Your task to perform on an android device:  I'm preparing for a trip this weekend, so I want to look up Flevopark on a map to see how far it is
Image 0: 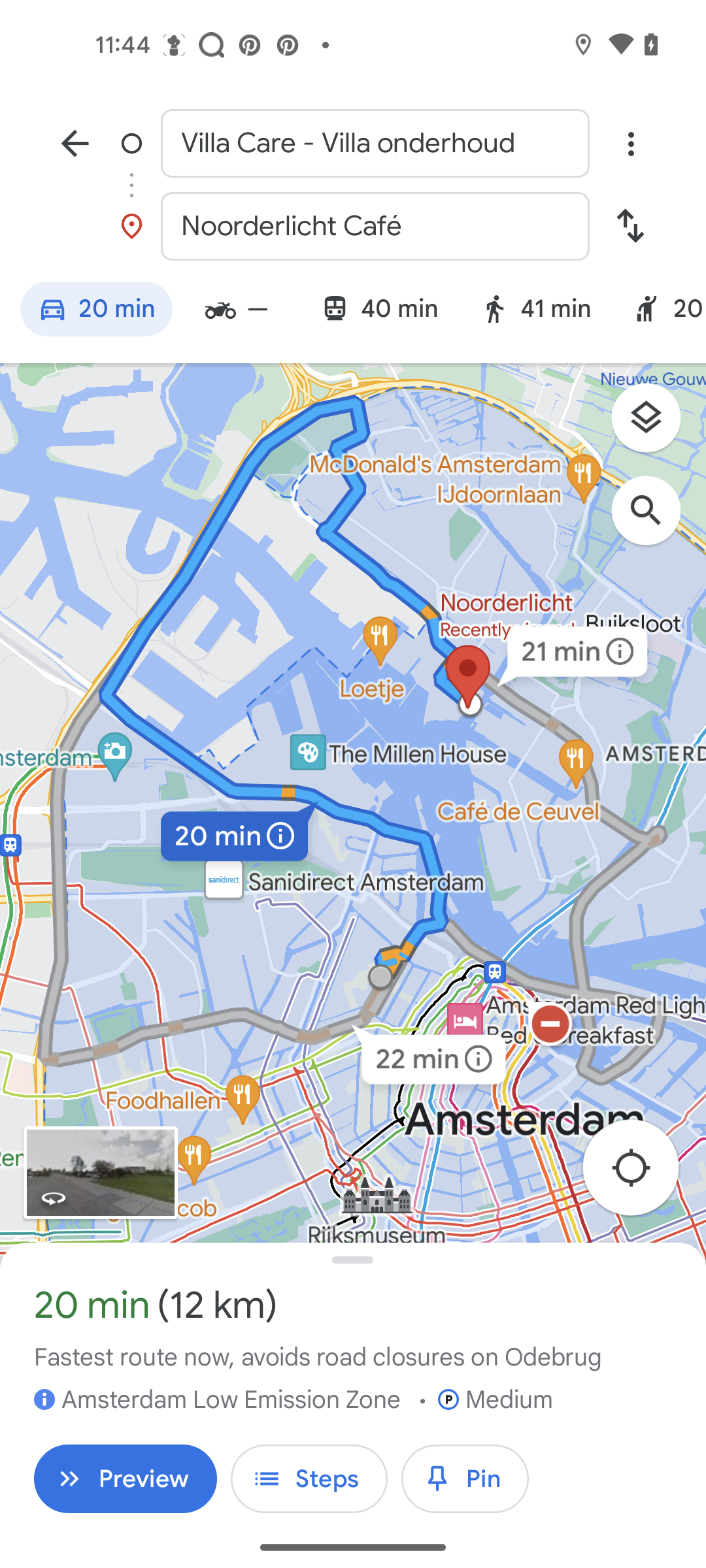
go back to home back
Step 0: press back button
Image 1: 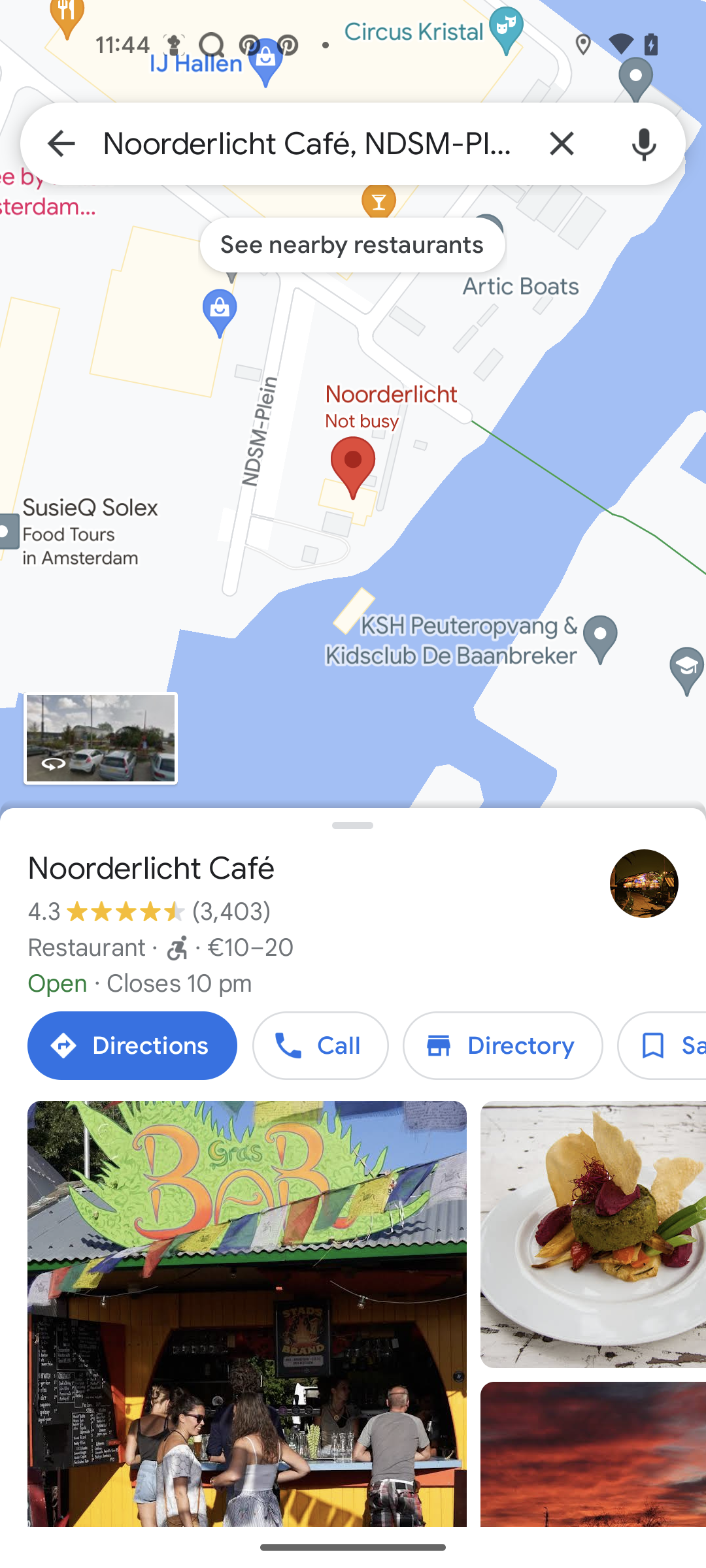
click on the close icon to clear search bar
Step 1: click (562, 143)
Image 2: 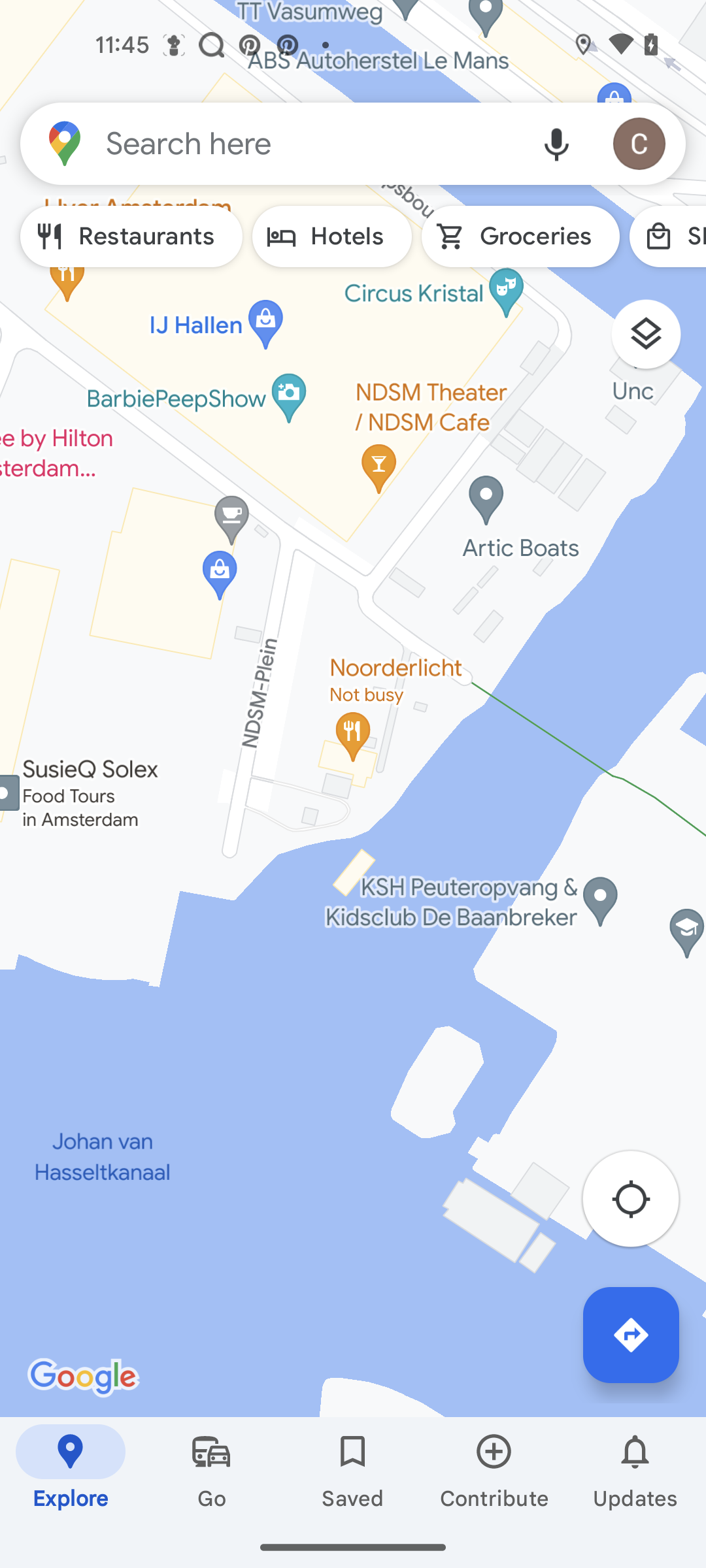
search for Flevopark
Step 2: type "Flevopark"
Image 3: 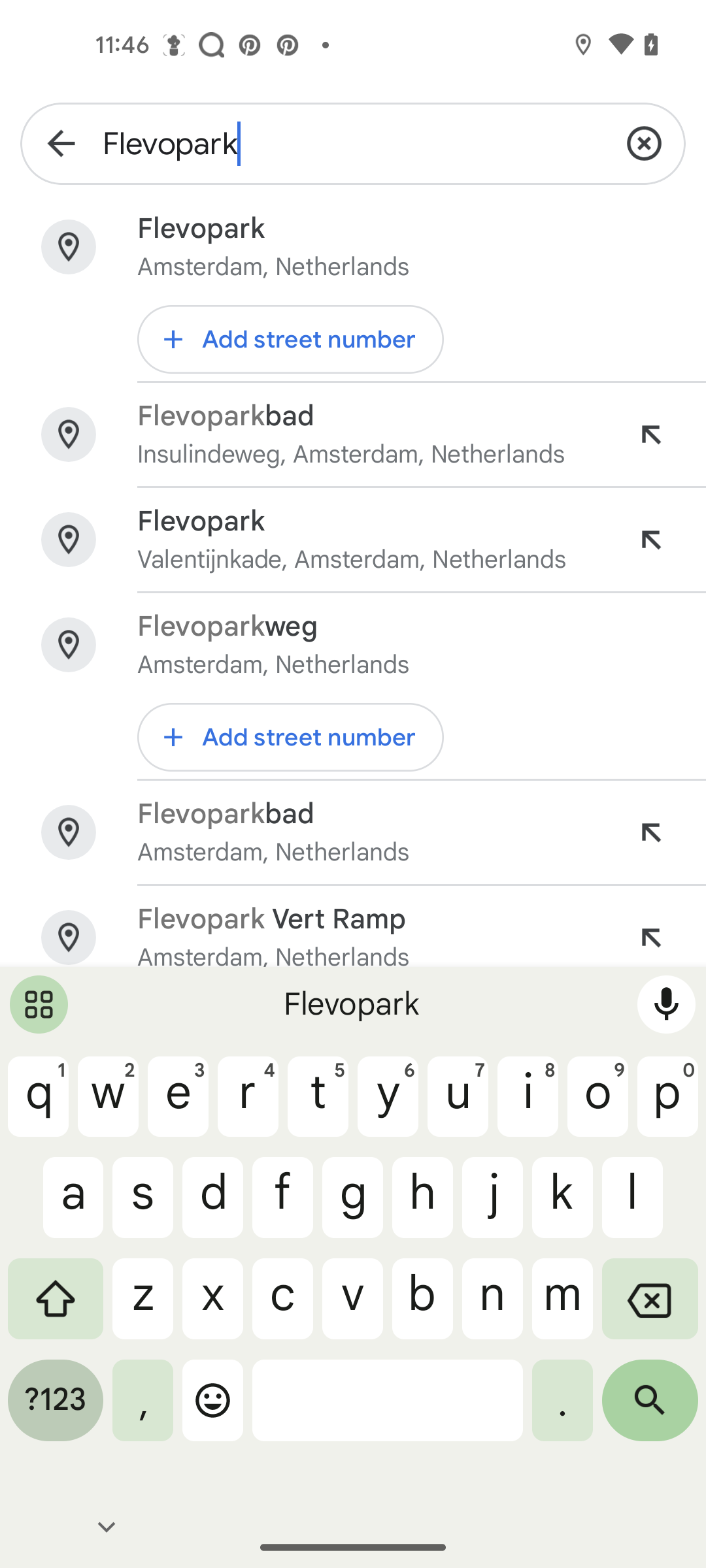
click on the first suggested result
Step 3: click (201, 229)